Your task to perform on an android device: I don't like the dark mode of this app, and I want a light theme in this app, so change the theme of this app from dark to light.
Image 2: 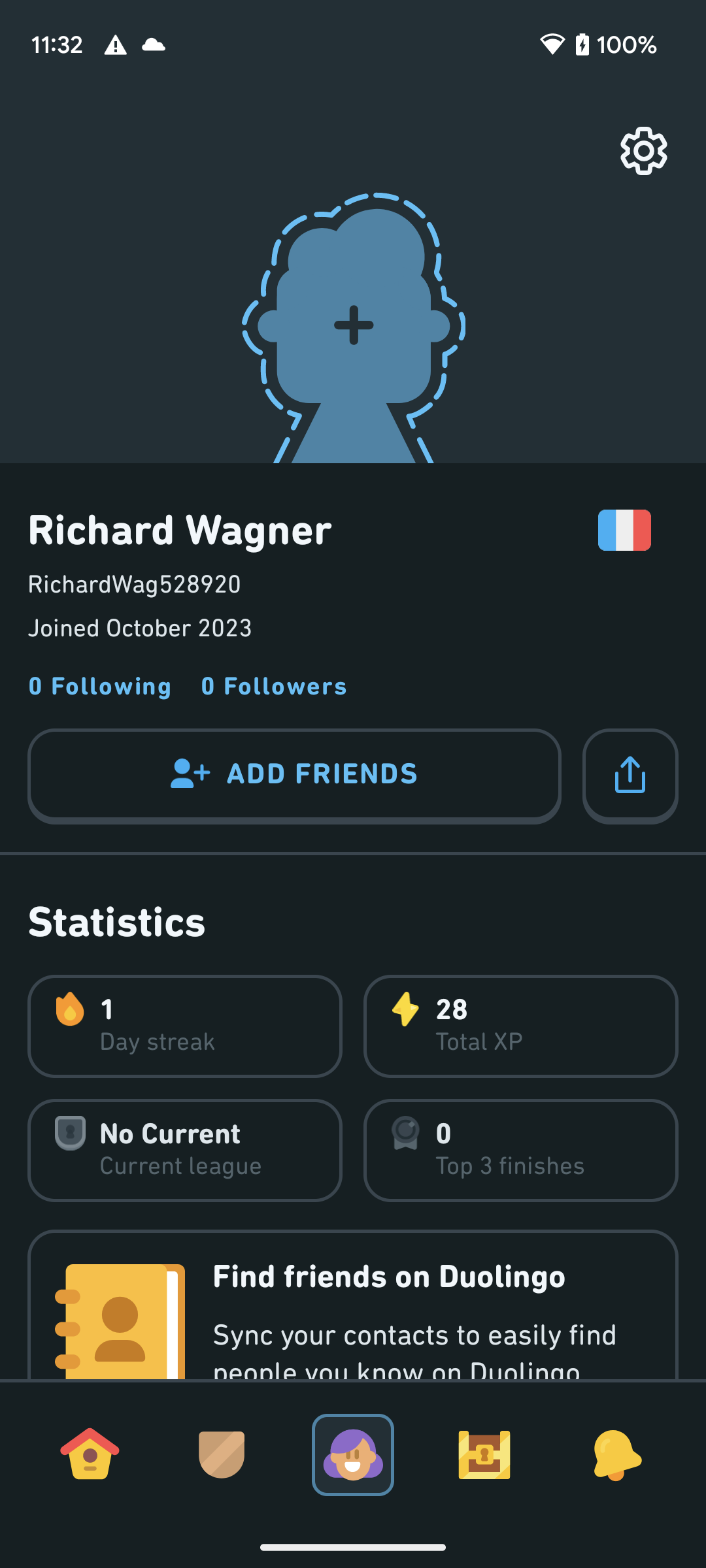
Click on the settings icon at the top right corner of the screen to view the theme option.
Step 2: click (643, 150)
Image 3: 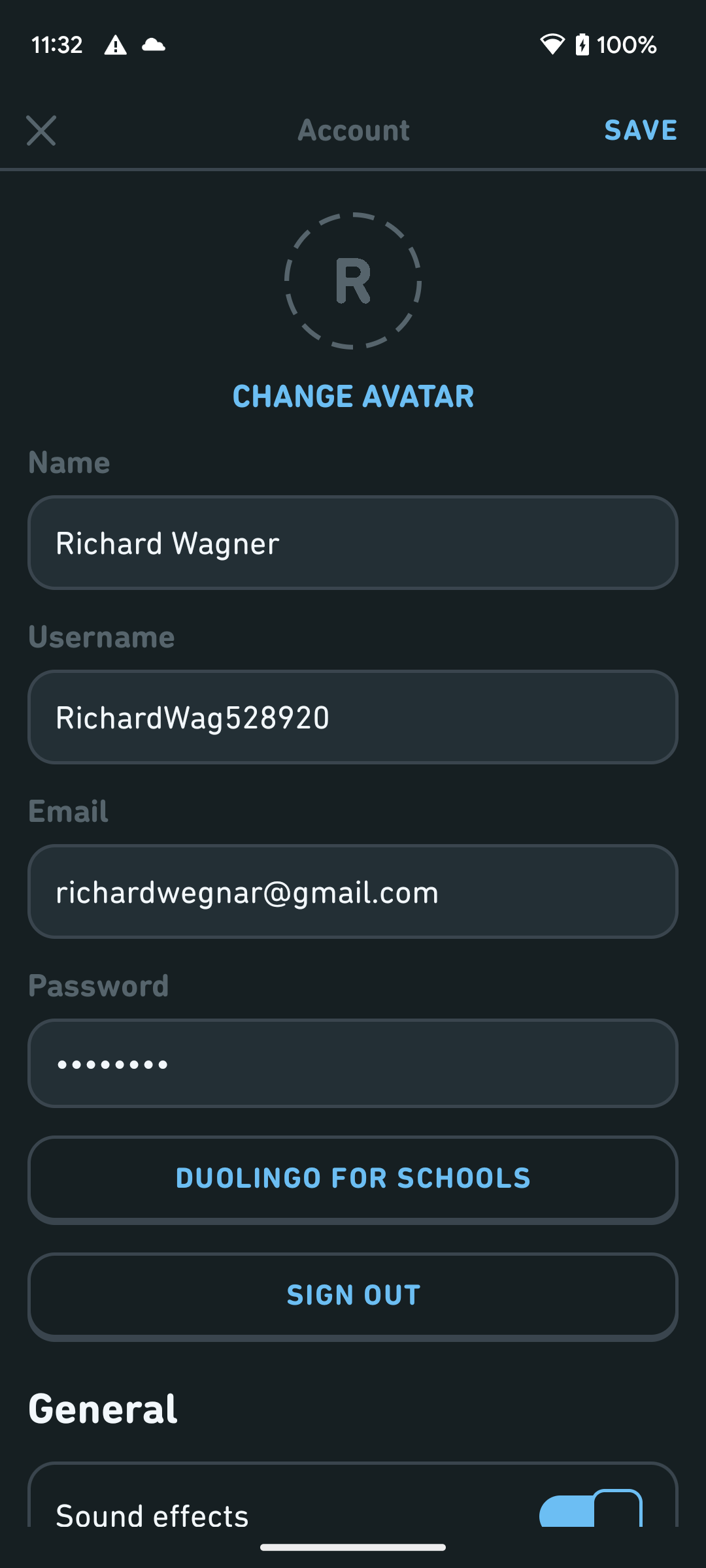
Scroll down to view the theme option.
Step 3: scroll down
Image 4: 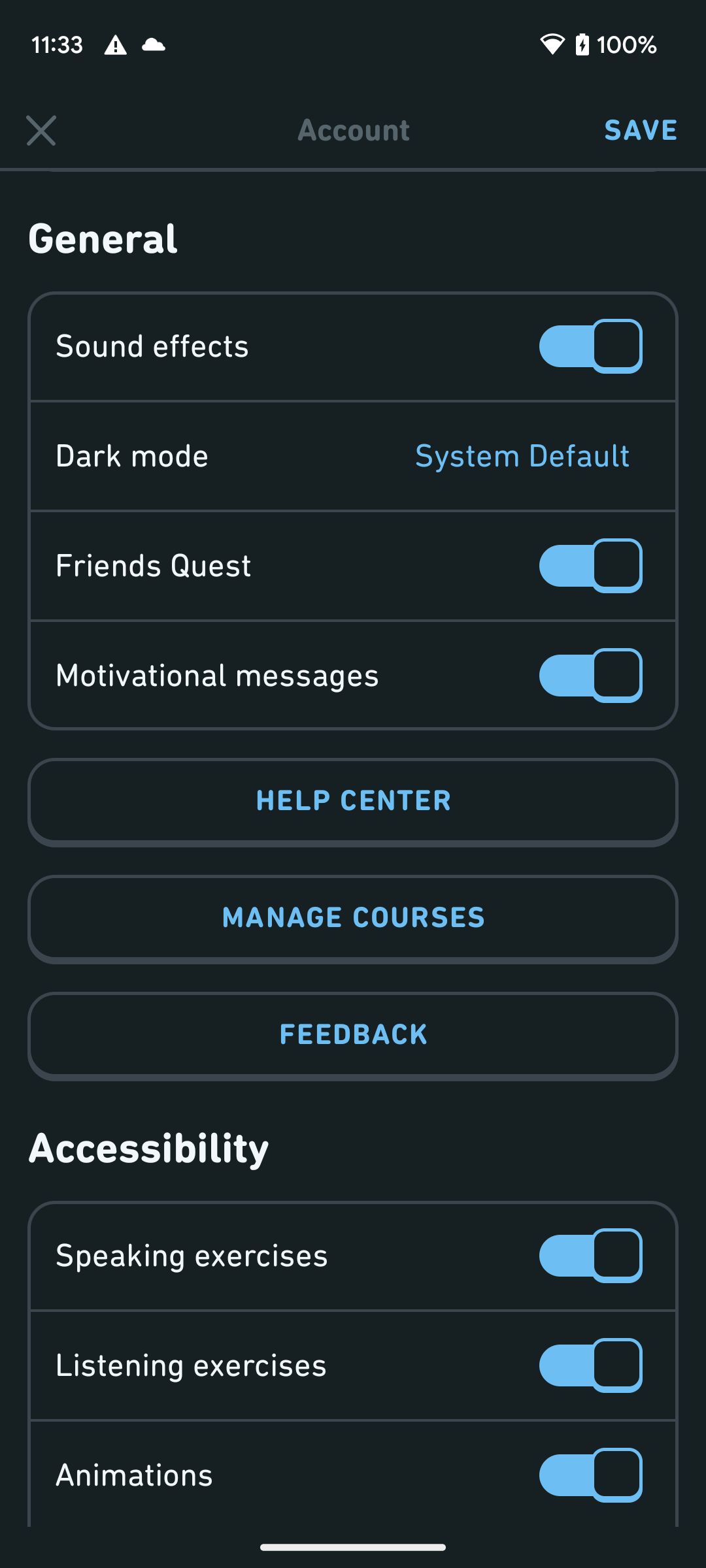
Click on the system default option of the Dark mode to change the theme.
Step 4: click (492, 455)
Image 5: 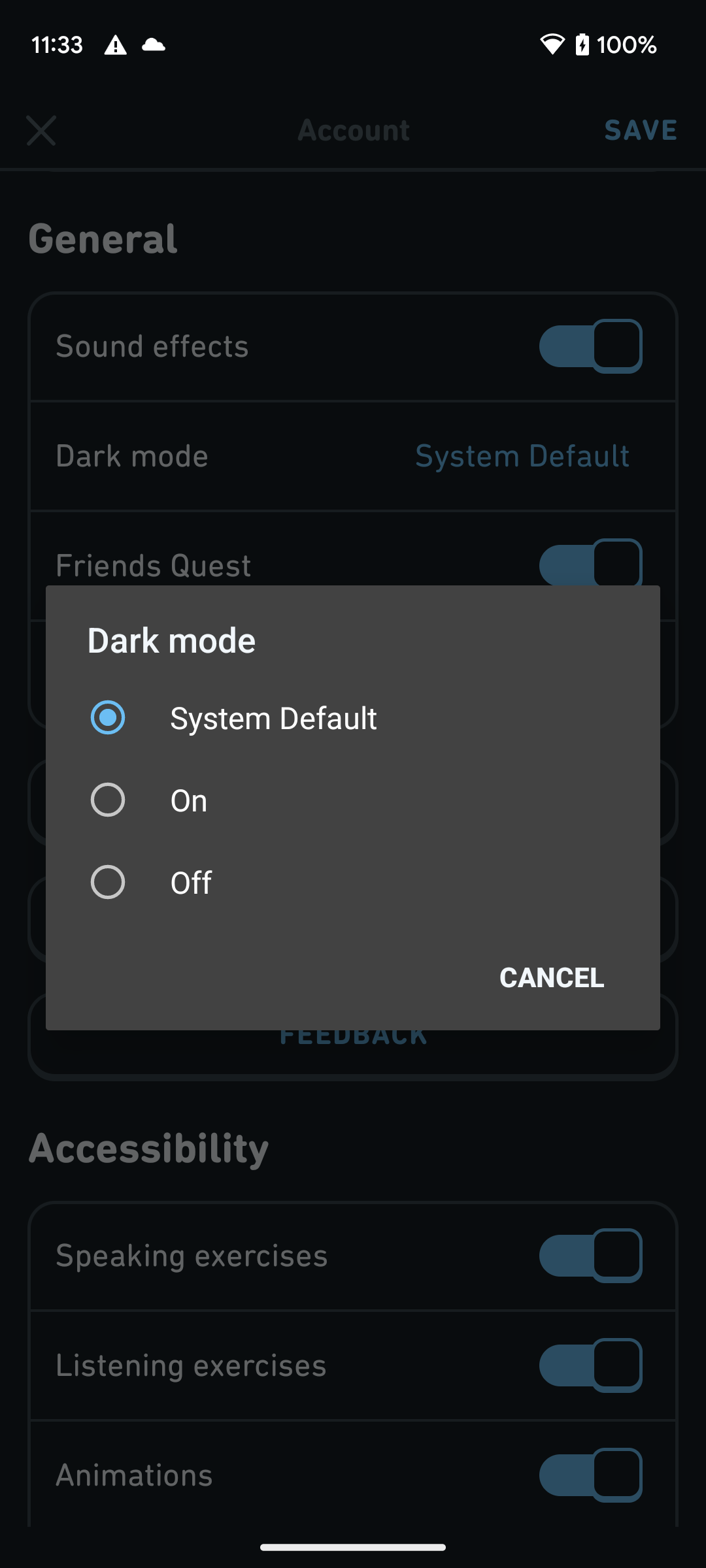
Click on the off option to change the theme to dark to light
Step 5: click (353, 882)
Image 6: 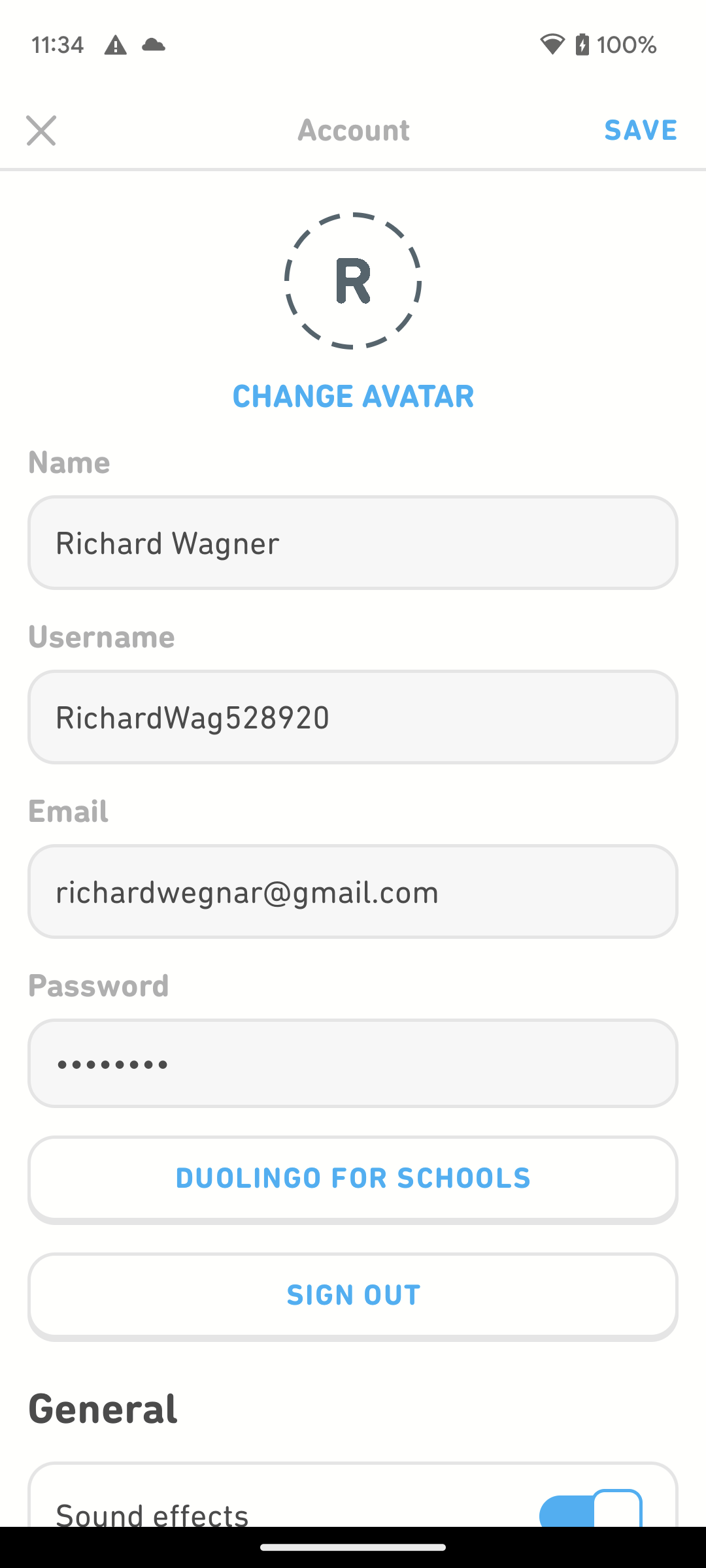
Click on the Save button at the top right corner of the screen to save the changes.
Step 6: click (641, 130)